Your task to perform on an android device: Compare the prices of the shoes similar to BLACK SOLID SLIP ON SHOE in the Limeroad app.
Image 0: 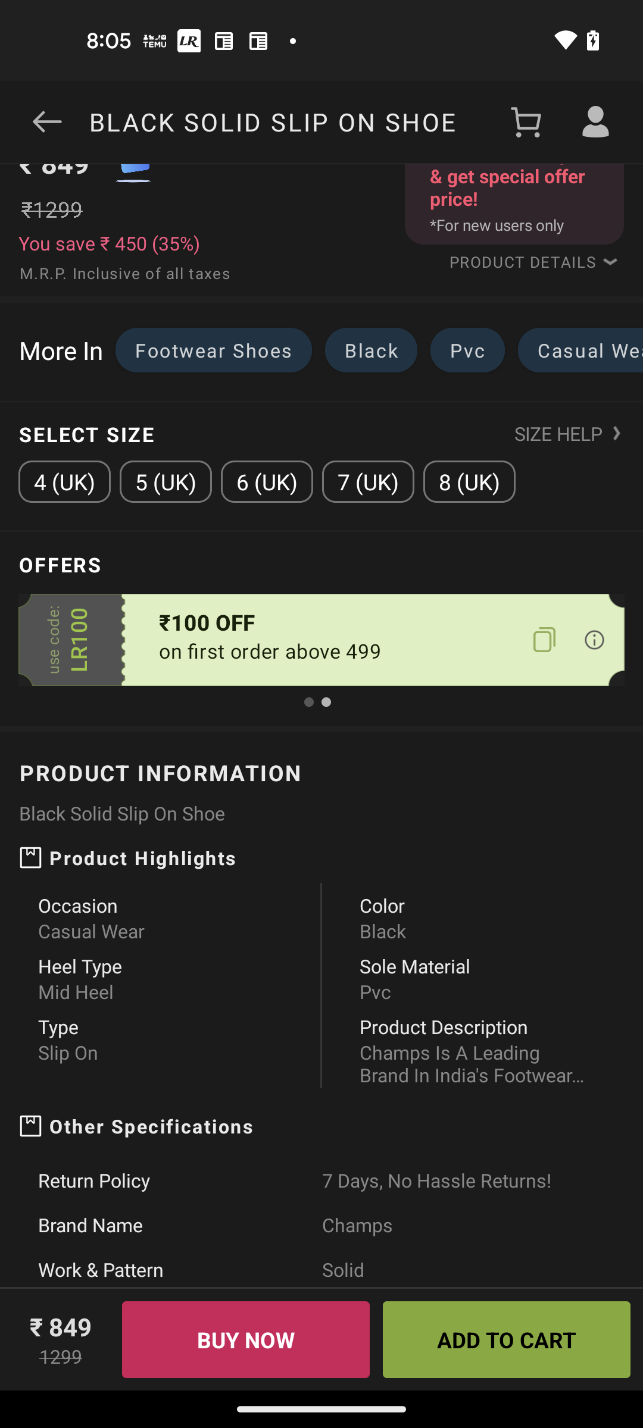
Swipe down to view similar product
Step 0: scroll up
Image 1: 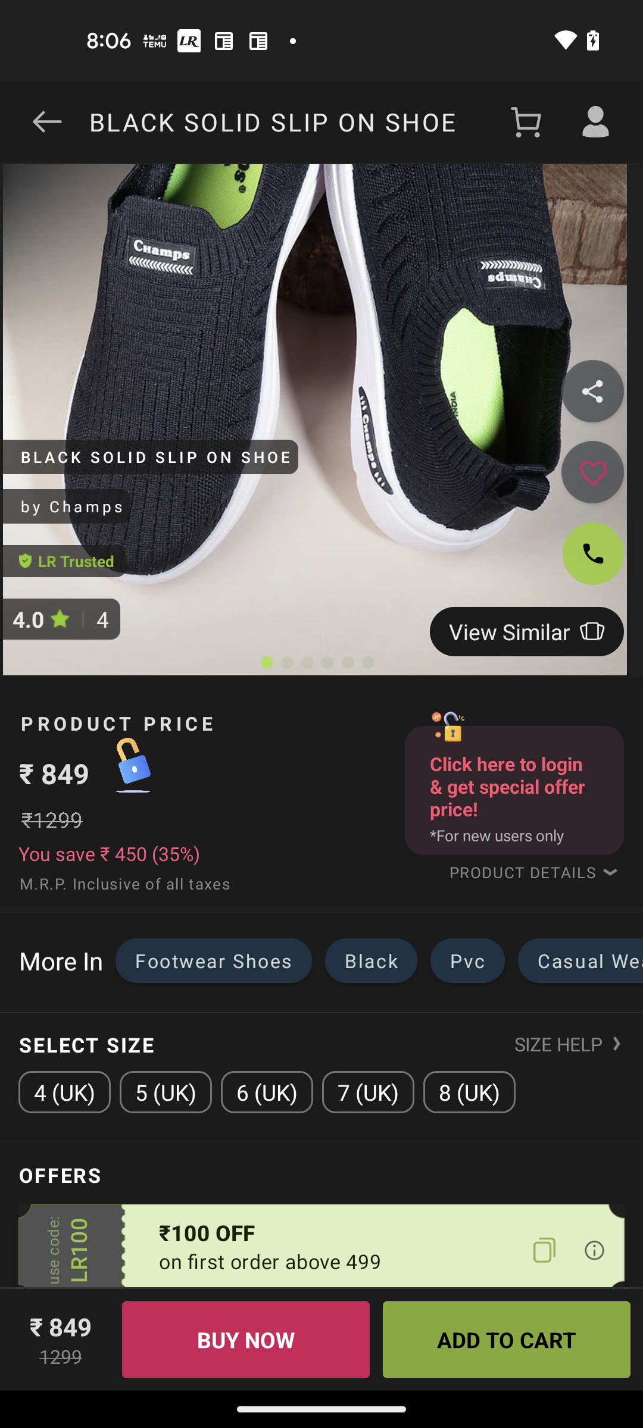
Click on View Similar 
Step 1: click (509, 631)
Image 2: 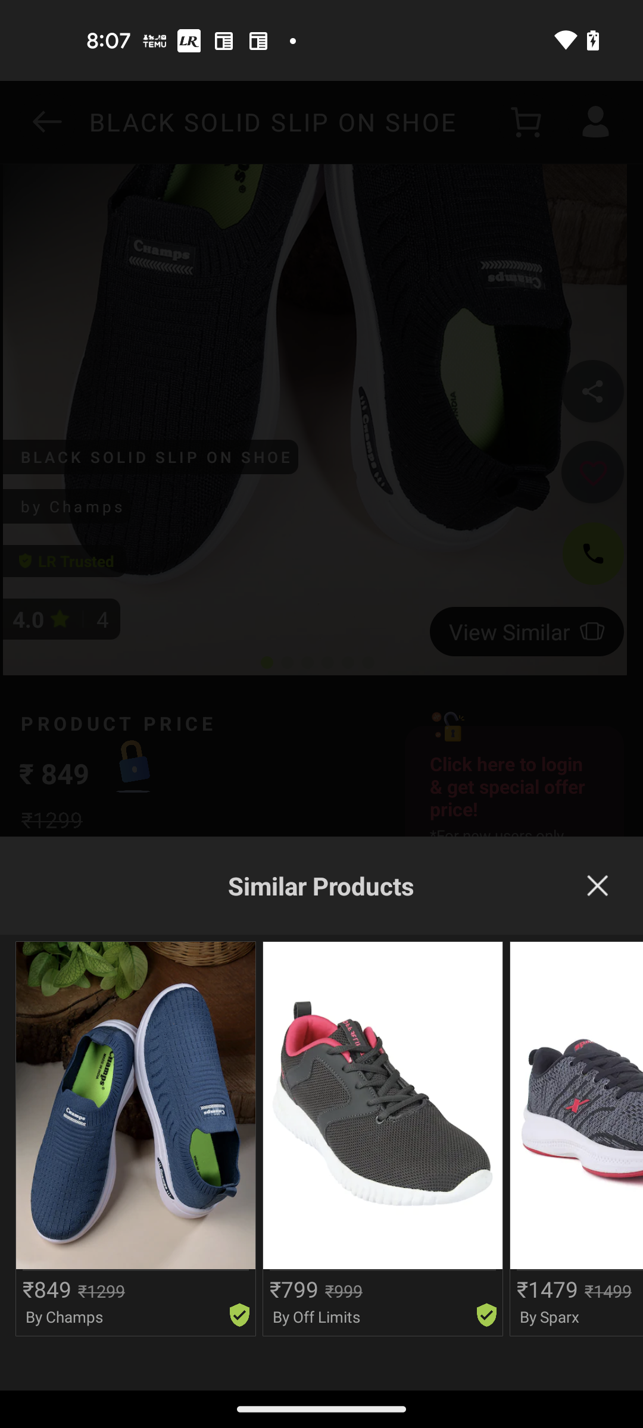
Swipe left to Compare similar product
Step 2: scroll right